Your task to perform on an android device: My wife told me that her audio I recorded is not clear and low quality, so I want to get clear and high quality voice recording, so change the recording quality to Best Quality in the Voice Recorder app.
Image 0: 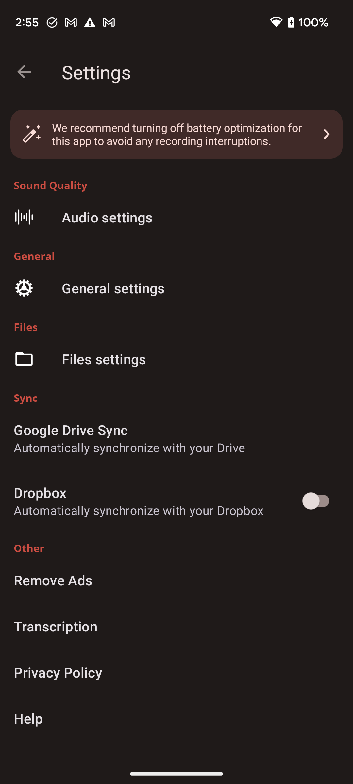
Click on the Audio settings option to view the audio quality setting.
Step 0: click (107, 217)
Image 1: 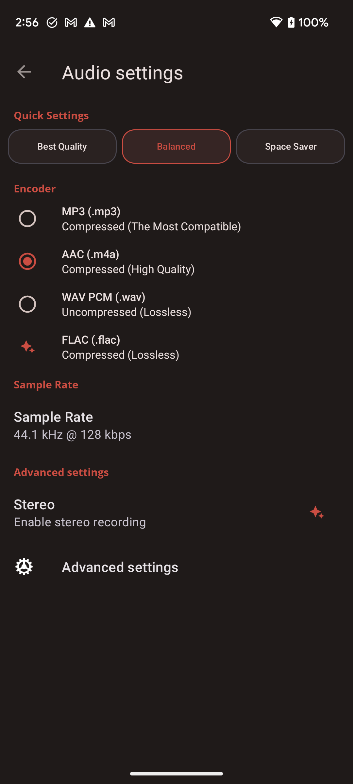
Click on the Best Quality tab to change the audio quality.
Step 1: click (62, 146)